Your task to perform on an android device: I would like to view the bus schedules of the first cheapest bus from Cardiff to Cambridge in the Omio app.
Image 0: 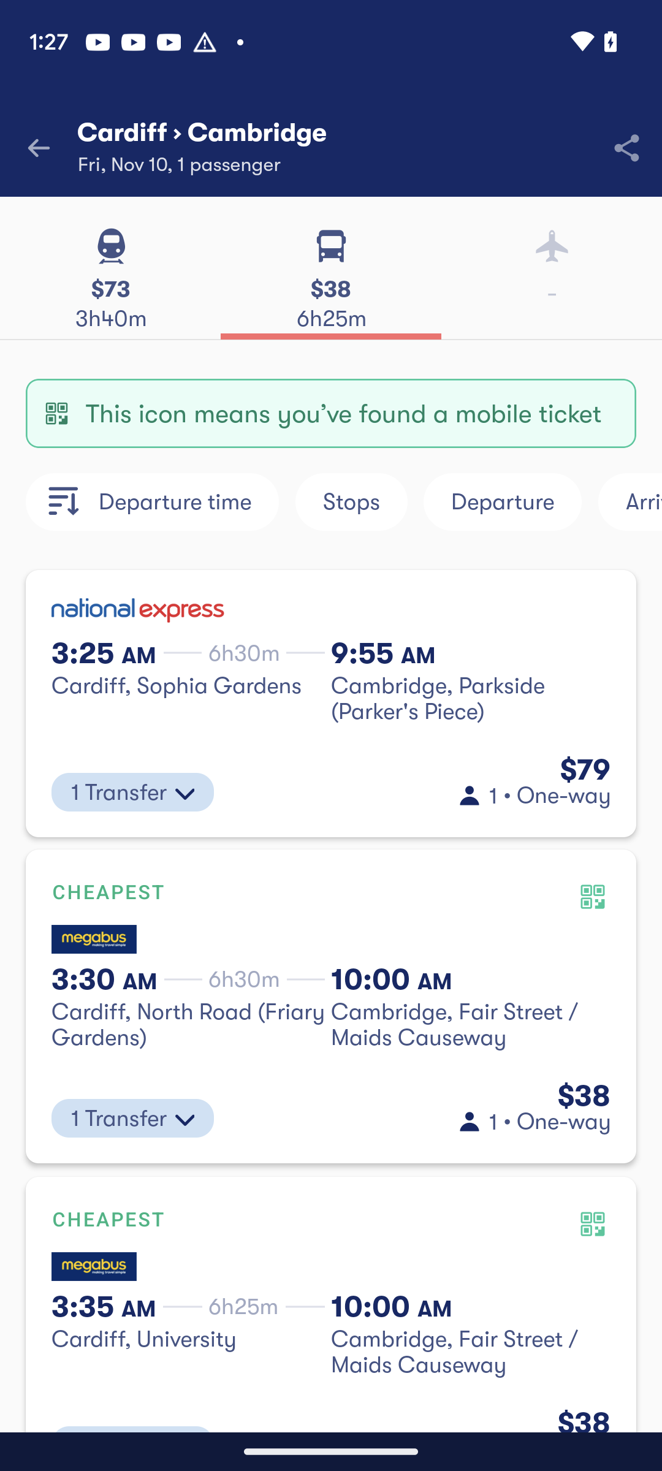
Click on the second search result
Step 0: click (330, 1006)